Your task to perform on an android device: I want to checkout my cart so that I can order food.
Image 0: 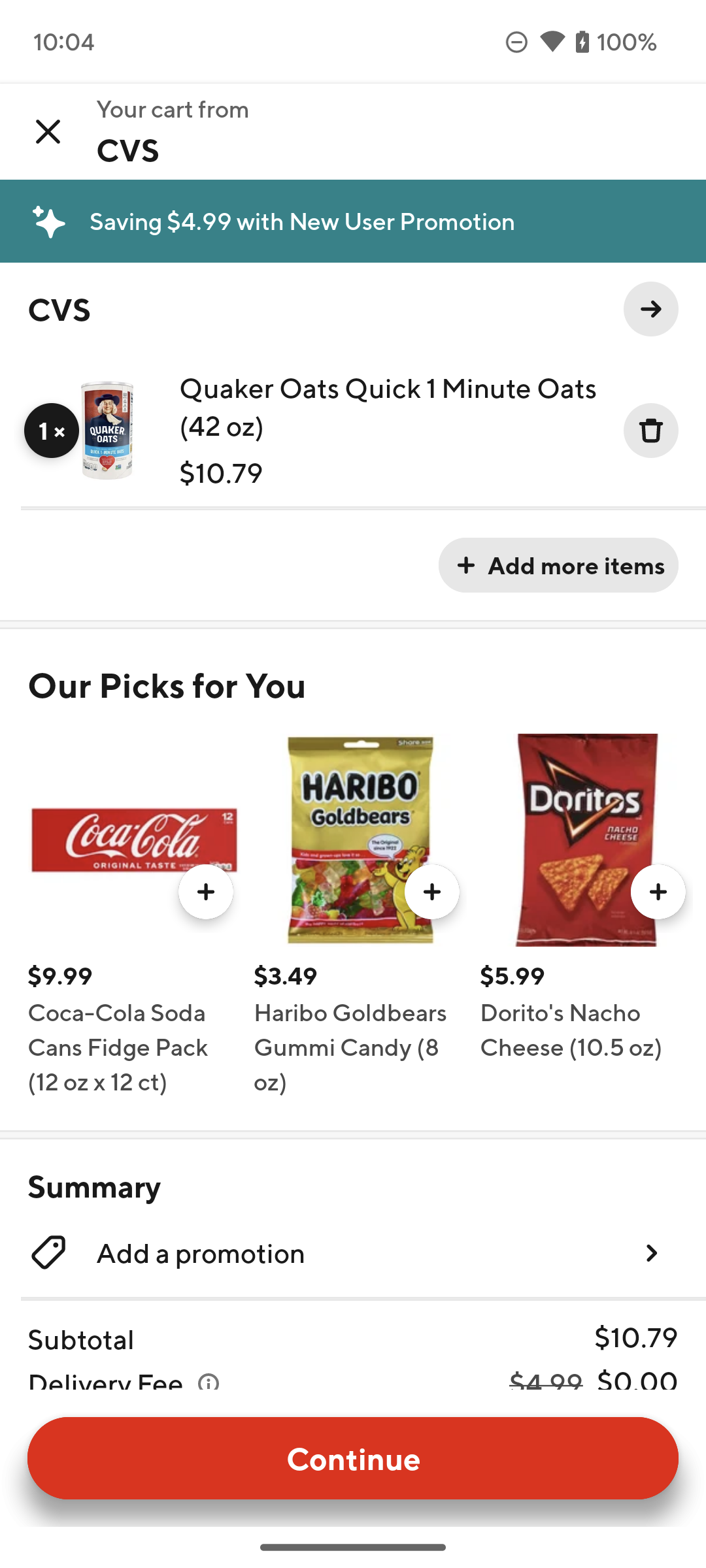
Click on the Continue option on the bottom of the screen.
Step 0: click (352, 1458)
Image 1: 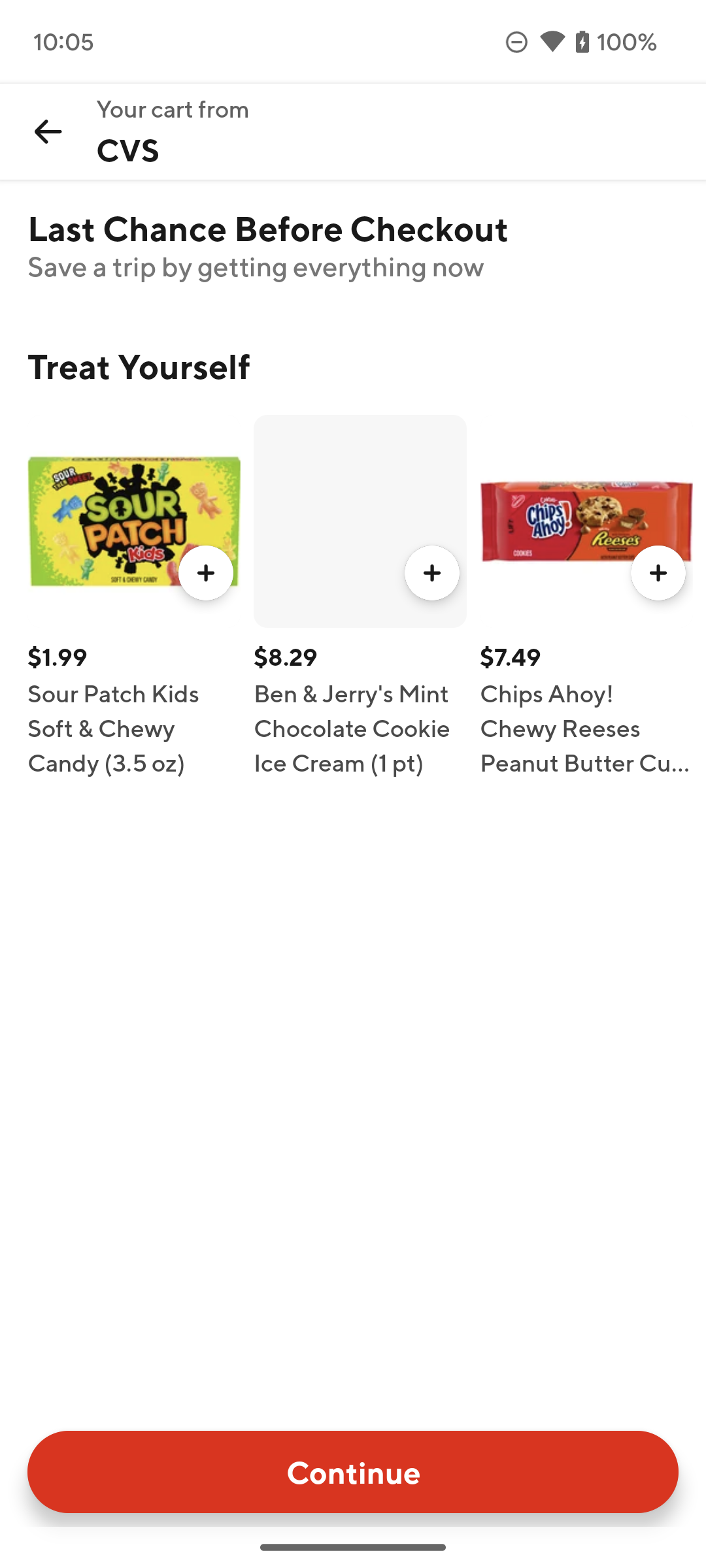
Click on the Continue button on the screen.
Step 1: click (352, 1471)
Image 2: 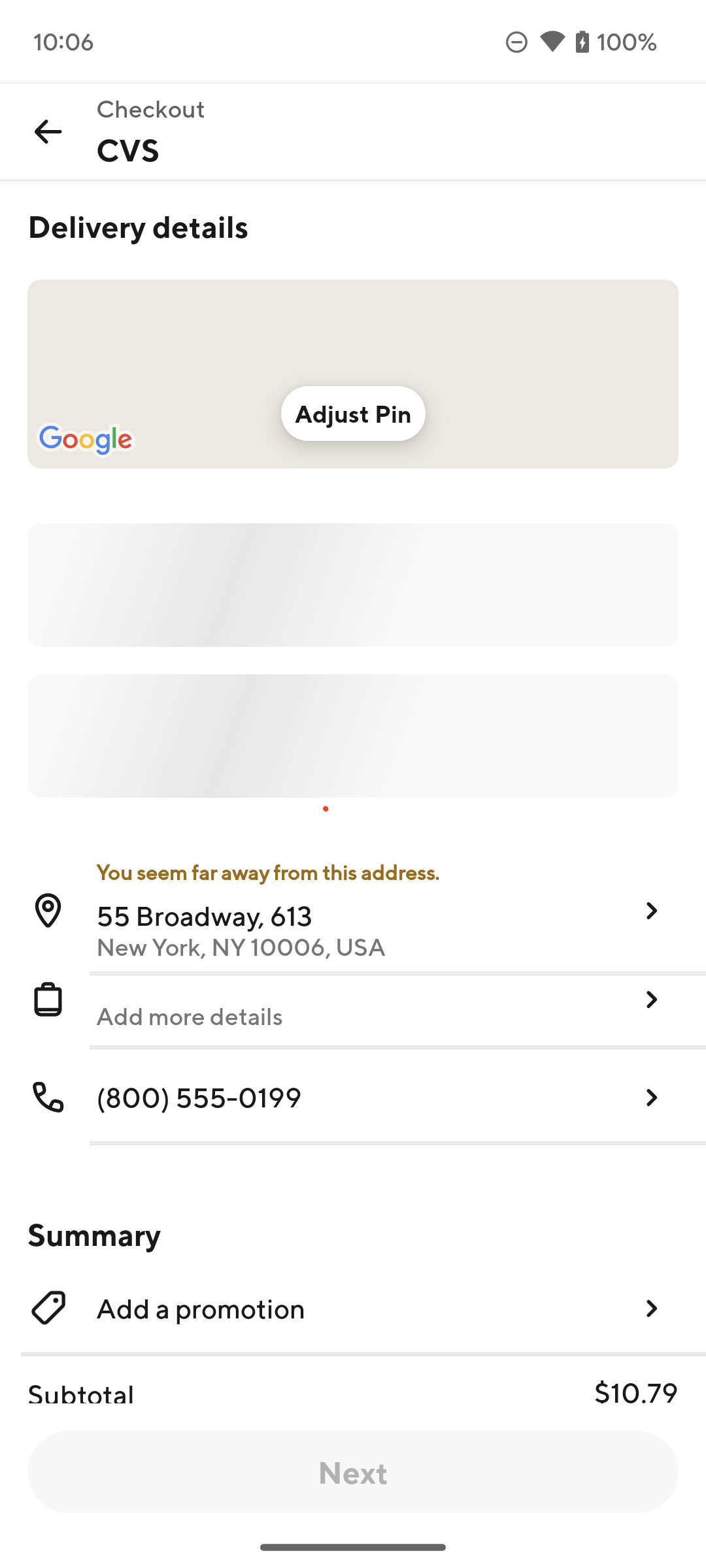
Click on the Continue button on the screen.
Step 2: wait